Your task to perform on an android device: I am going to change my device due to some technical issues. Sign out of the Duolingo app.
Image 0: 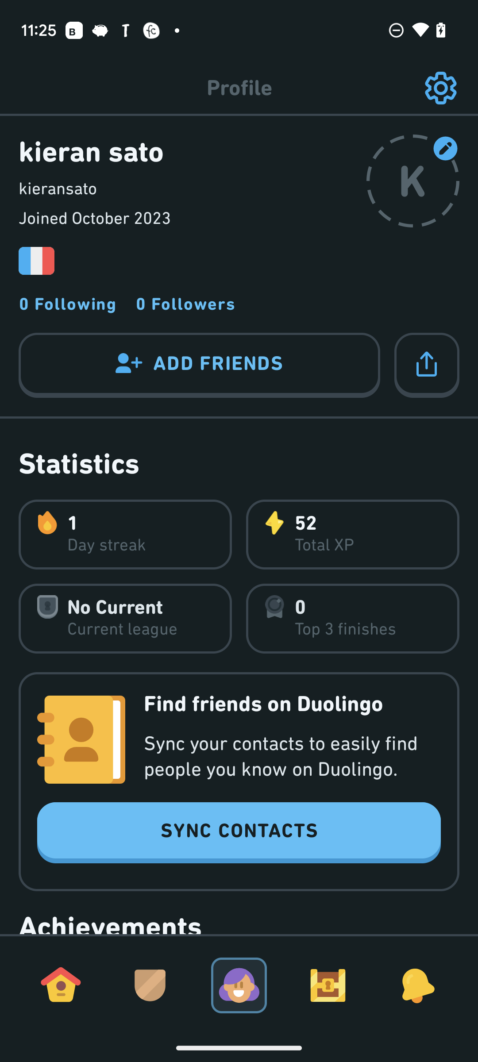
Click on the settings icon.
Step 0: click (441, 88)
Image 1: 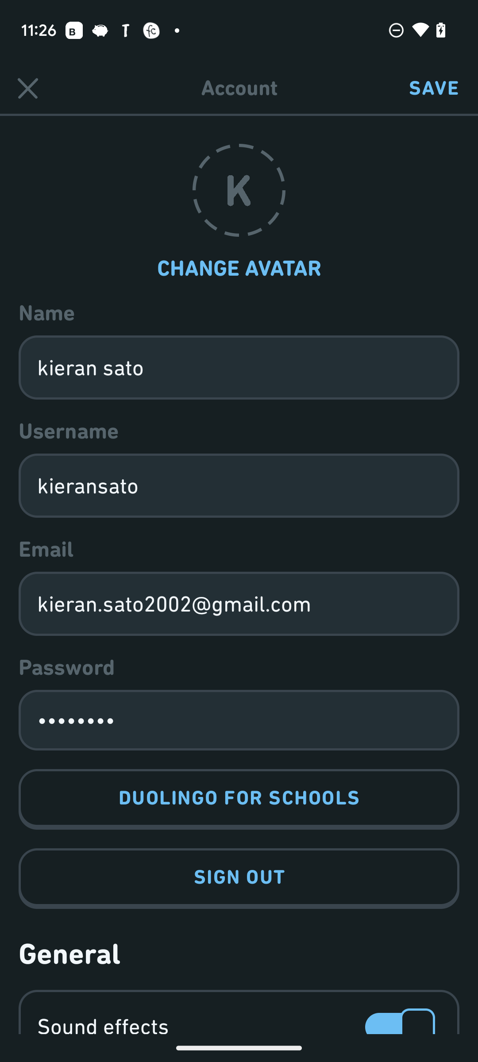
Click on the sign out button.
Step 1: click (239, 878)